Your task to perform on an android device: I want to look up the weather history because I can't recall where I checked the weather most recently
Image 0: 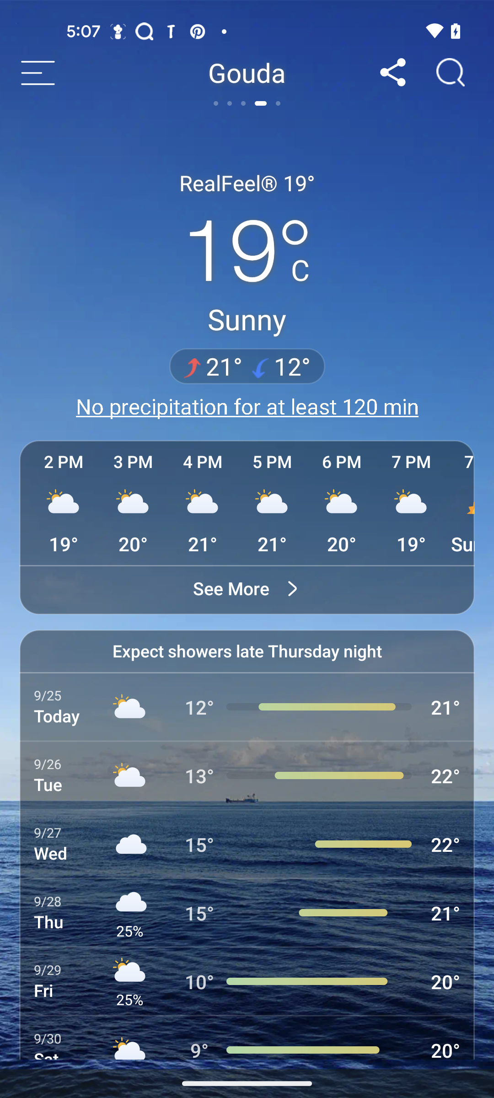
click on the menu icon
Step 0: click (38, 72)
Image 1: 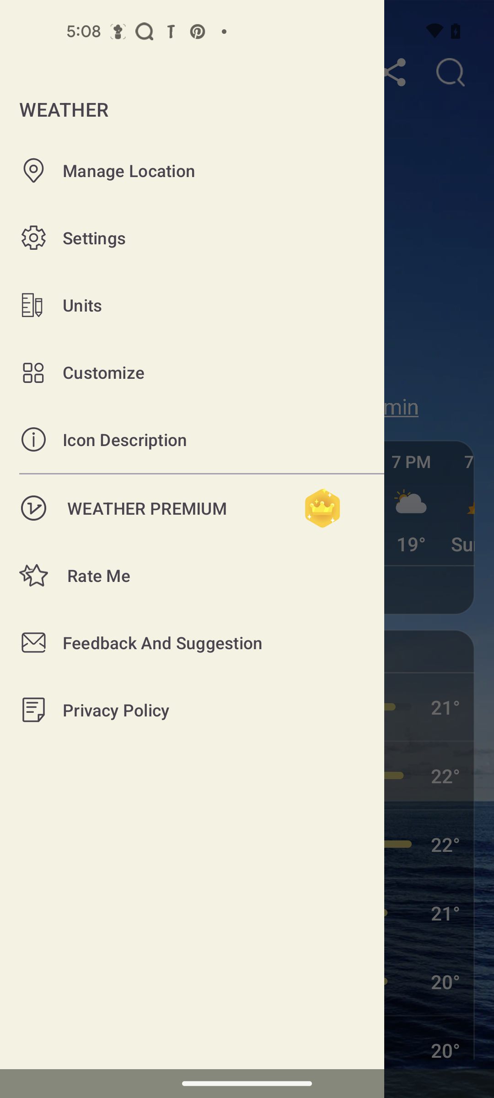
click on the manage location
Step 1: click (247, 183)